Your task to perform on an android device: In the Solid explorer app, Delete watch.jpg file from the rainy folder
Image 0: 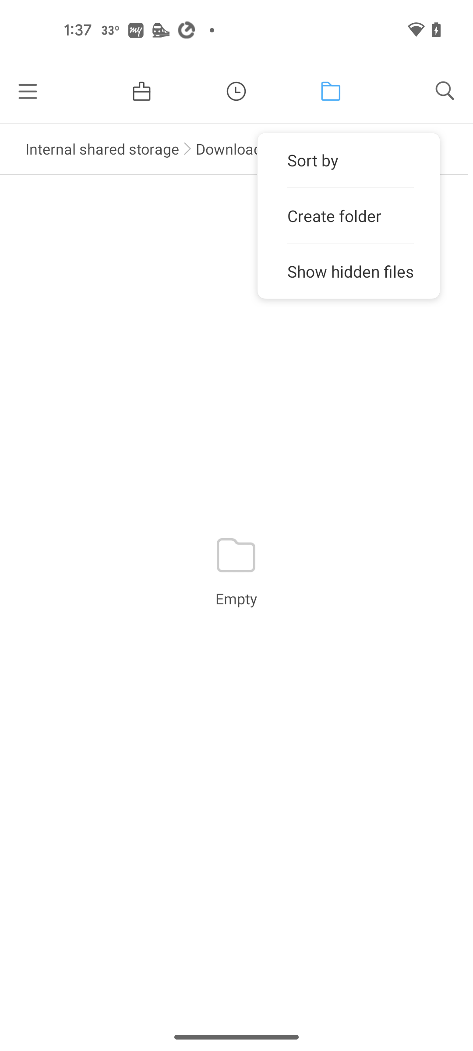
Open Solid explorer app
Step 0: open app "Solid Explorer"
Image 1: 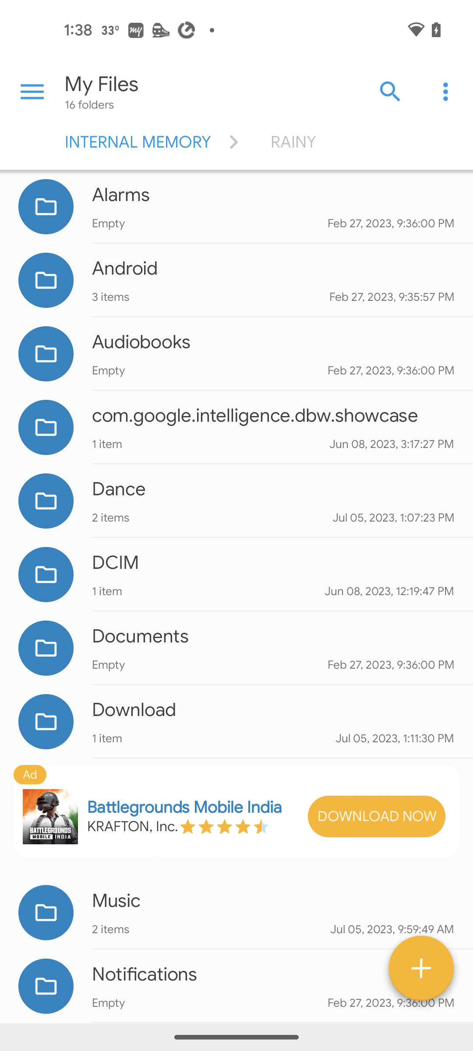
swipe up for rainy folder
Step 1: scroll down
Image 2: 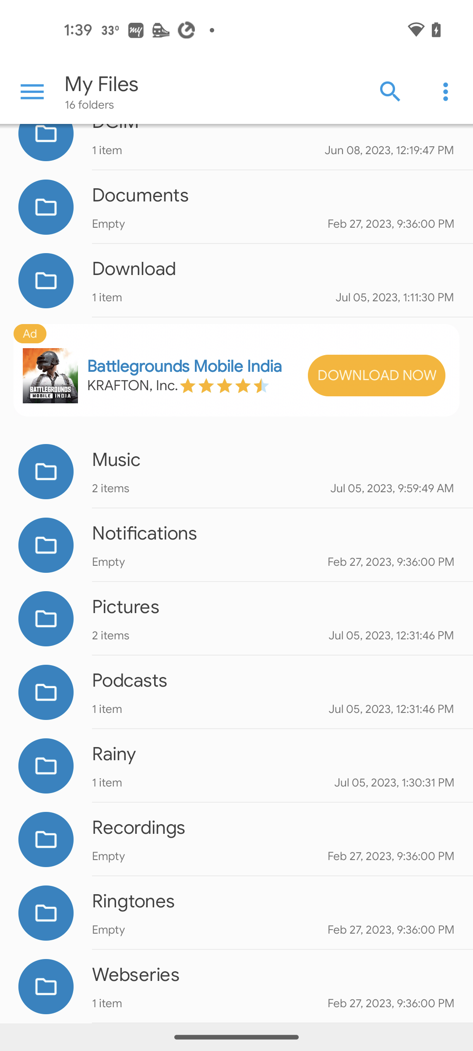
click on the rainy folder
Step 2: click (236, 765)
Image 4: 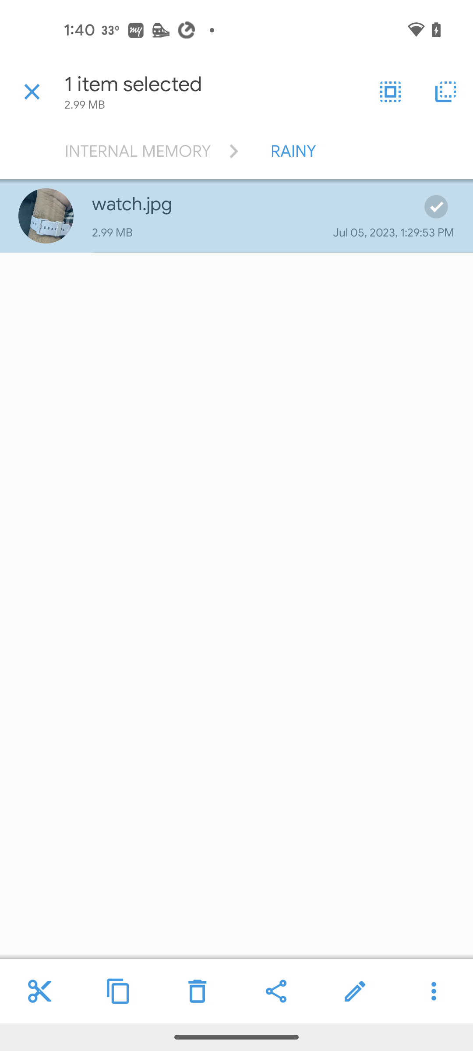
click on delete icon
Step 4: click (197, 991)
Image 5: 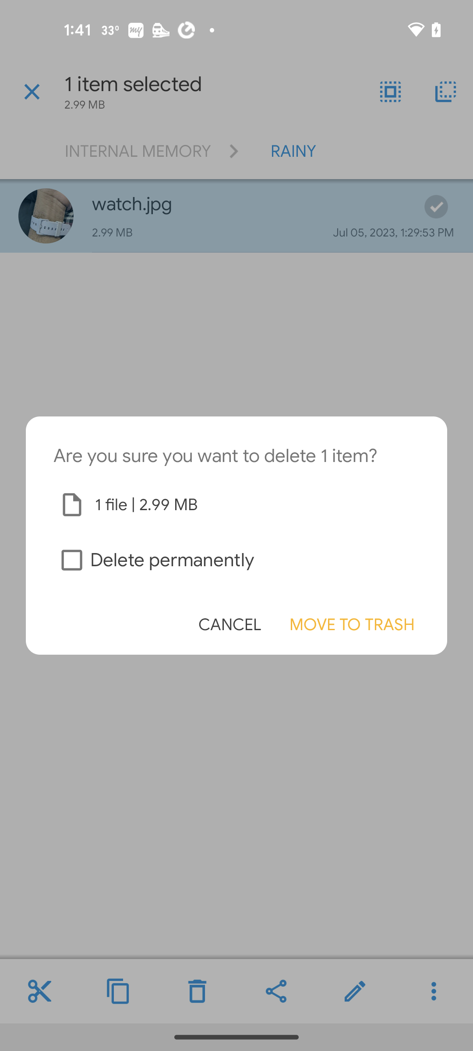
select move to trash
Step 5: click (352, 624)